Your task to perform on an android device: My son Olivier Dupont wants a movie file, so I want to share my movie files.
Image 0: 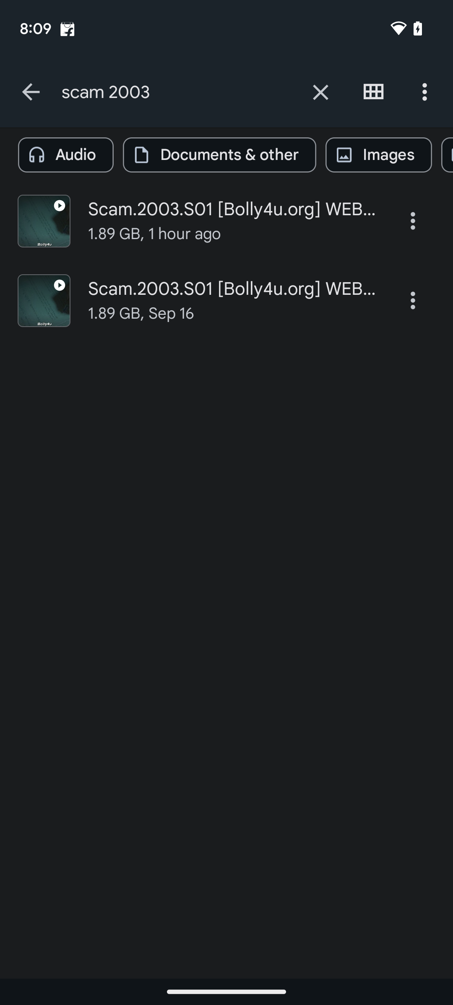
Tap on the three dots present on the left side of the screen.
Step 0: click (413, 221)
Image 2: 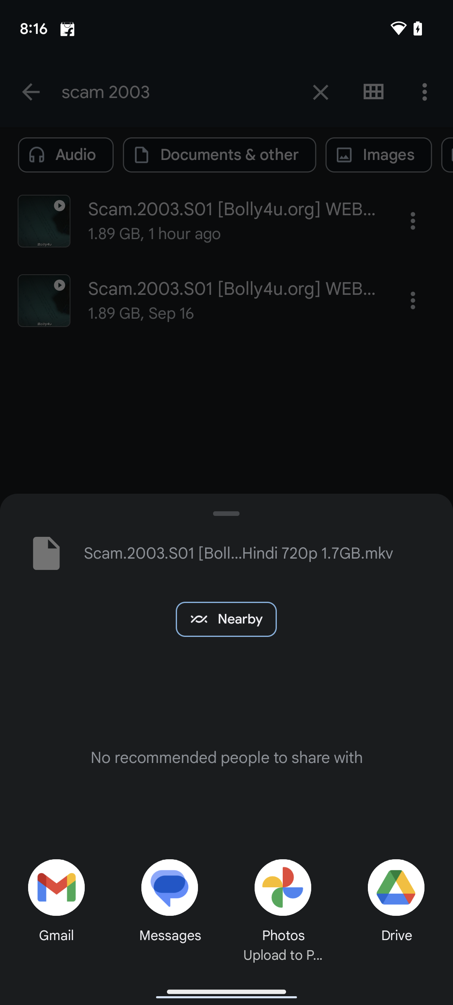
Tap on nearby share option
Step 2: click (226, 619)